Your task to perform on an android device: I have a sizable collection of plant photographs in my gallery, thus in order to organize them, i want to make an album called Plants and put all the photos in it
Image 0: 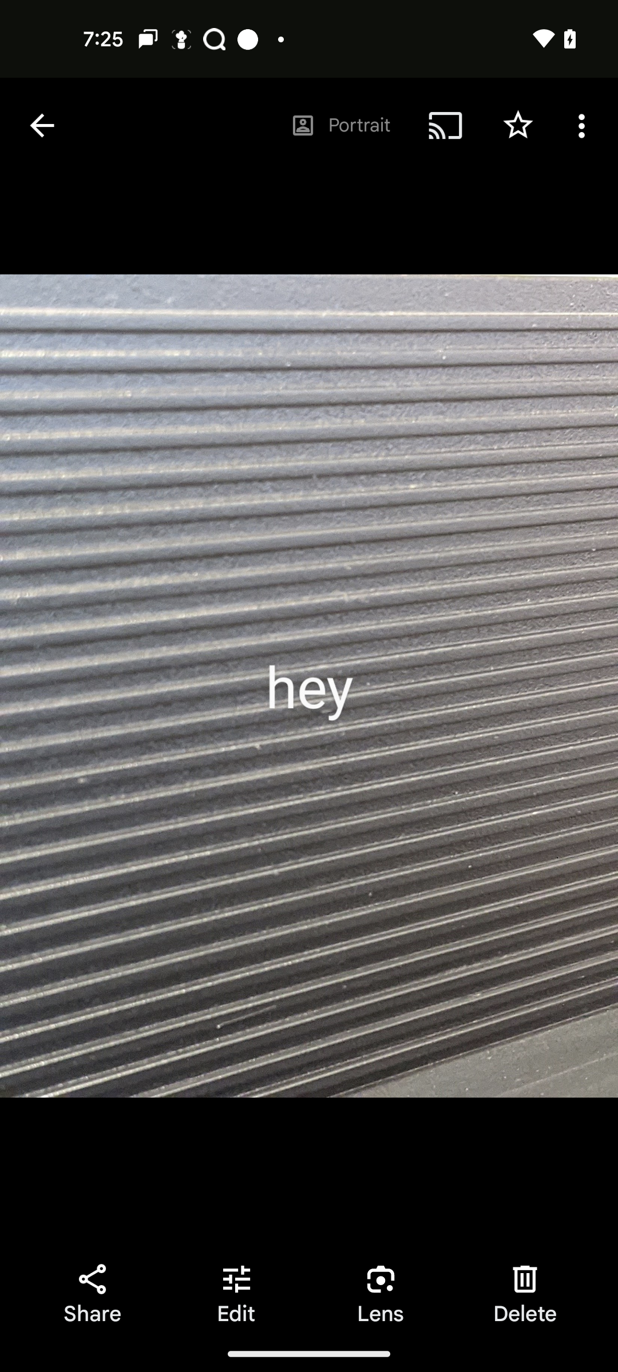
Go back to home page
Step 0: press back button
Image 1: 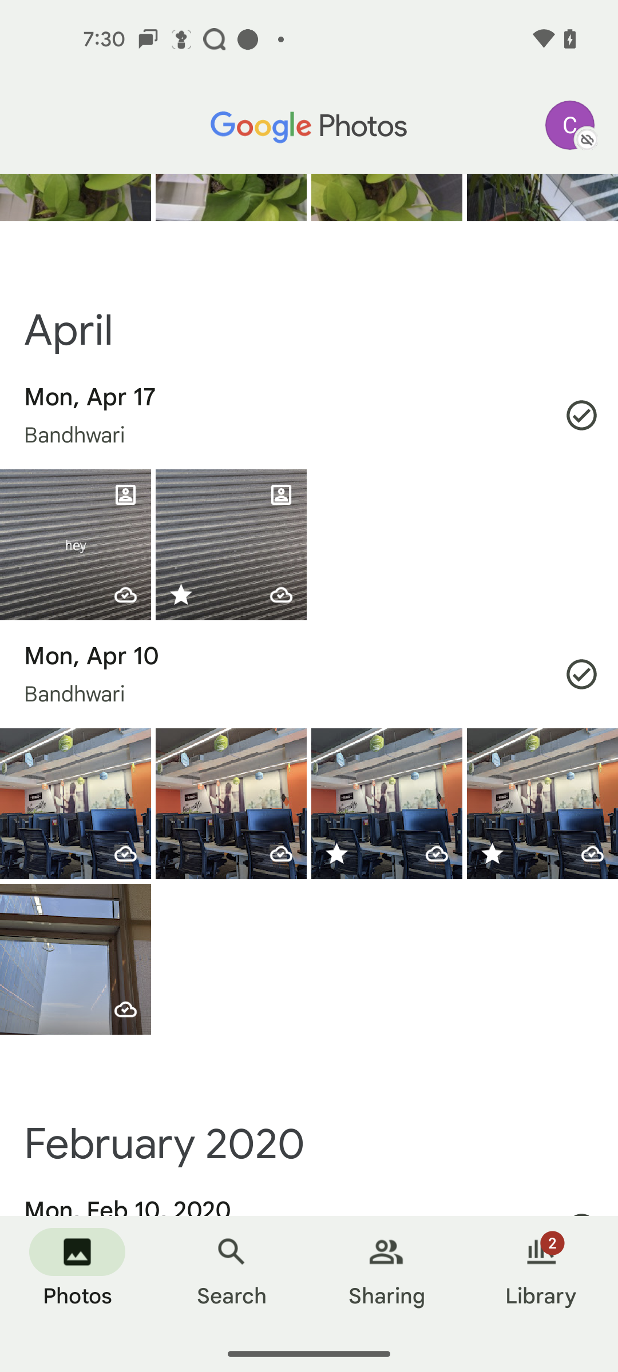
click on the library tab
Step 1: click (541, 1276)
Image 2: 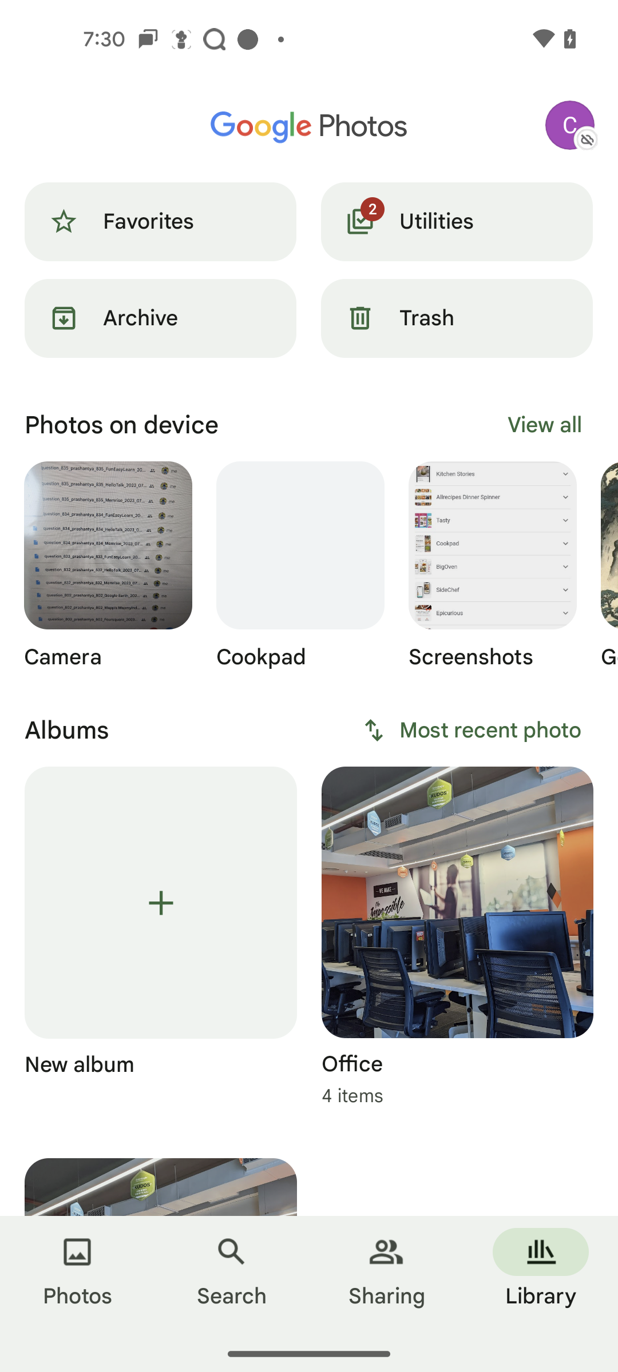
click on the add new album 
Step 2: click (160, 902)
Image 3: 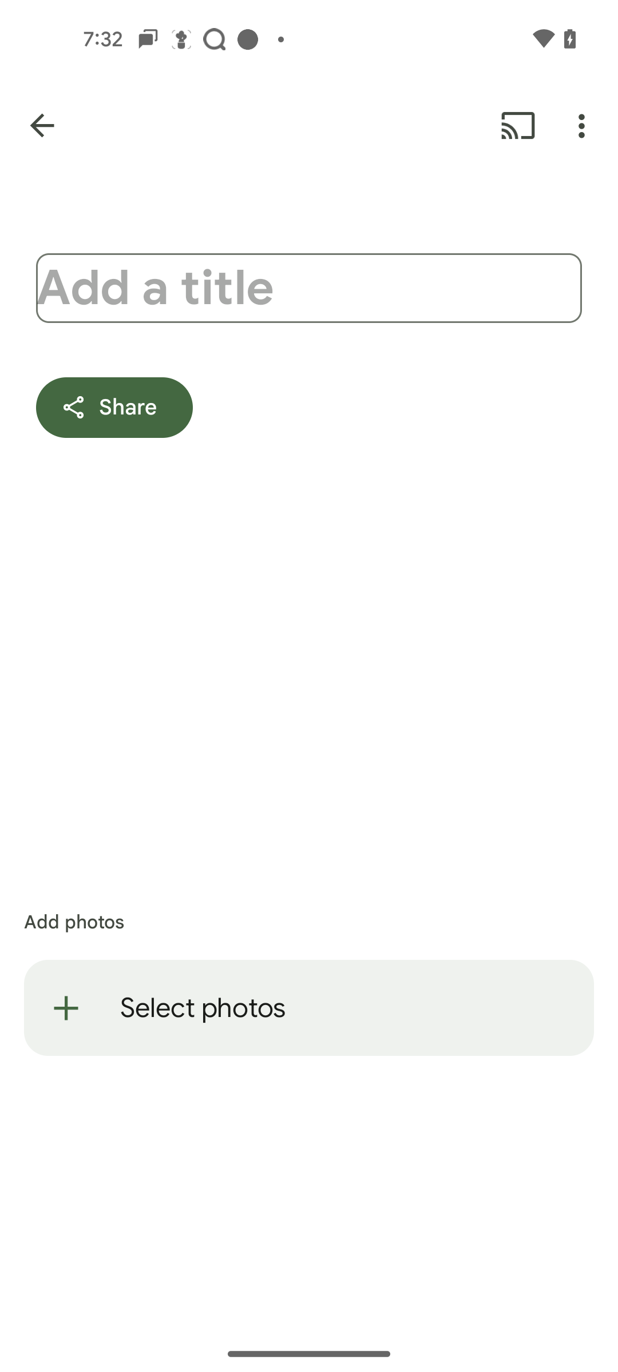
click on the add a title
Step 3: click (308, 288)
Image 4: 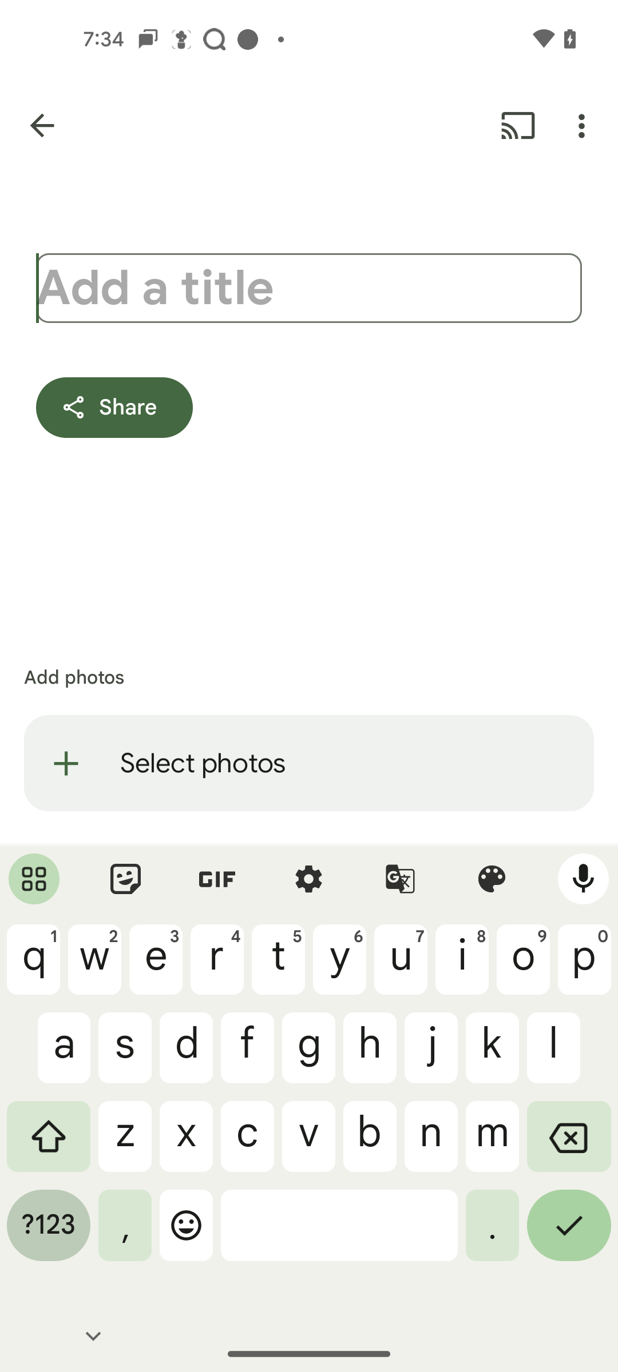
enter title Plant
Step 4: type "Plant"
Image 5: 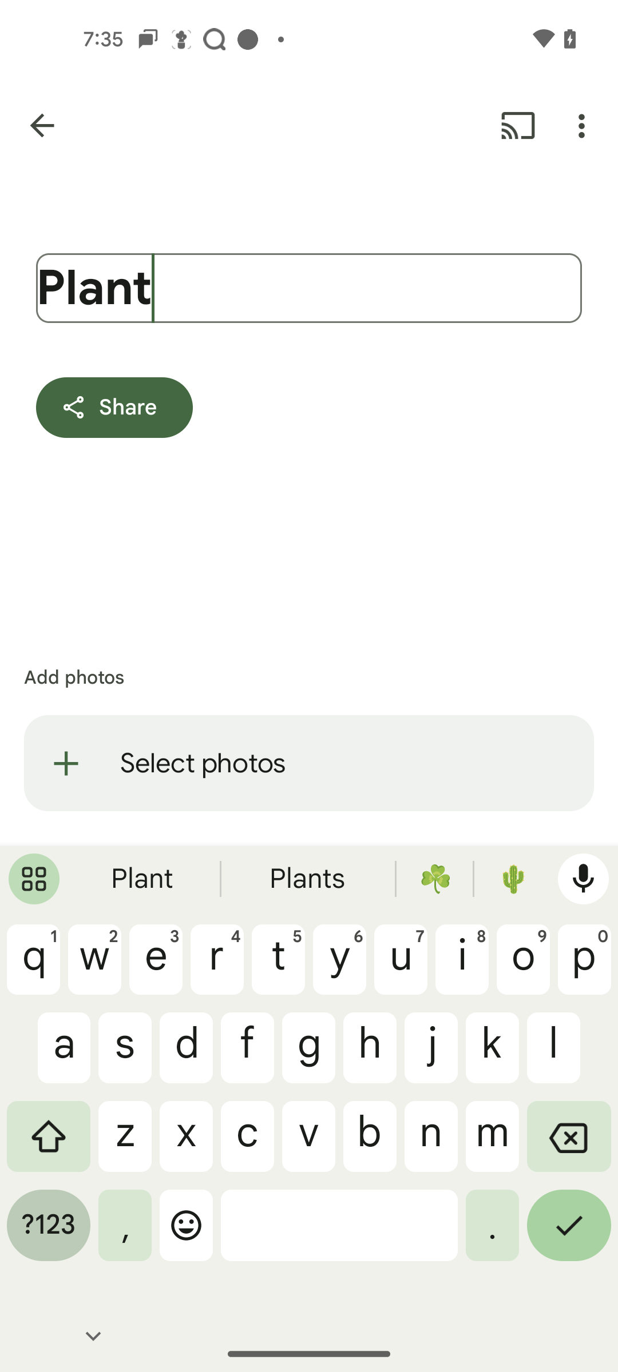
click on the tick button
Step 5: click (569, 1234)
Image 6: 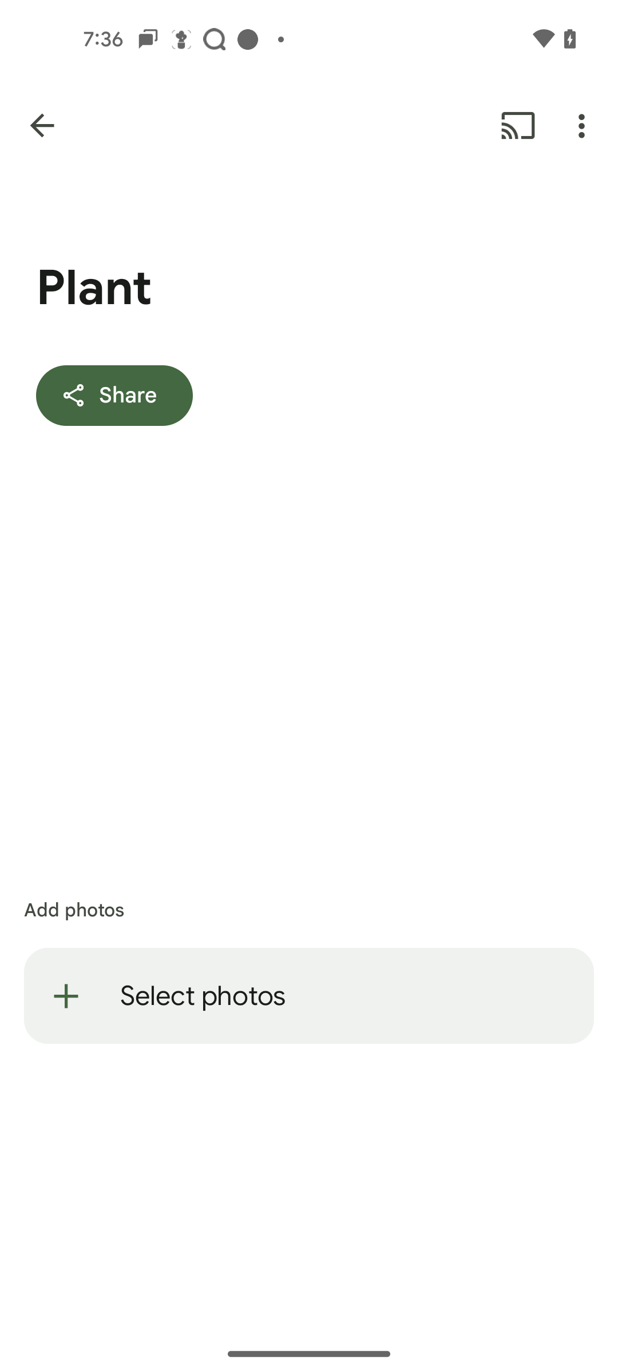
click on the select photos
Step 6: click (348, 995)
Image 7: 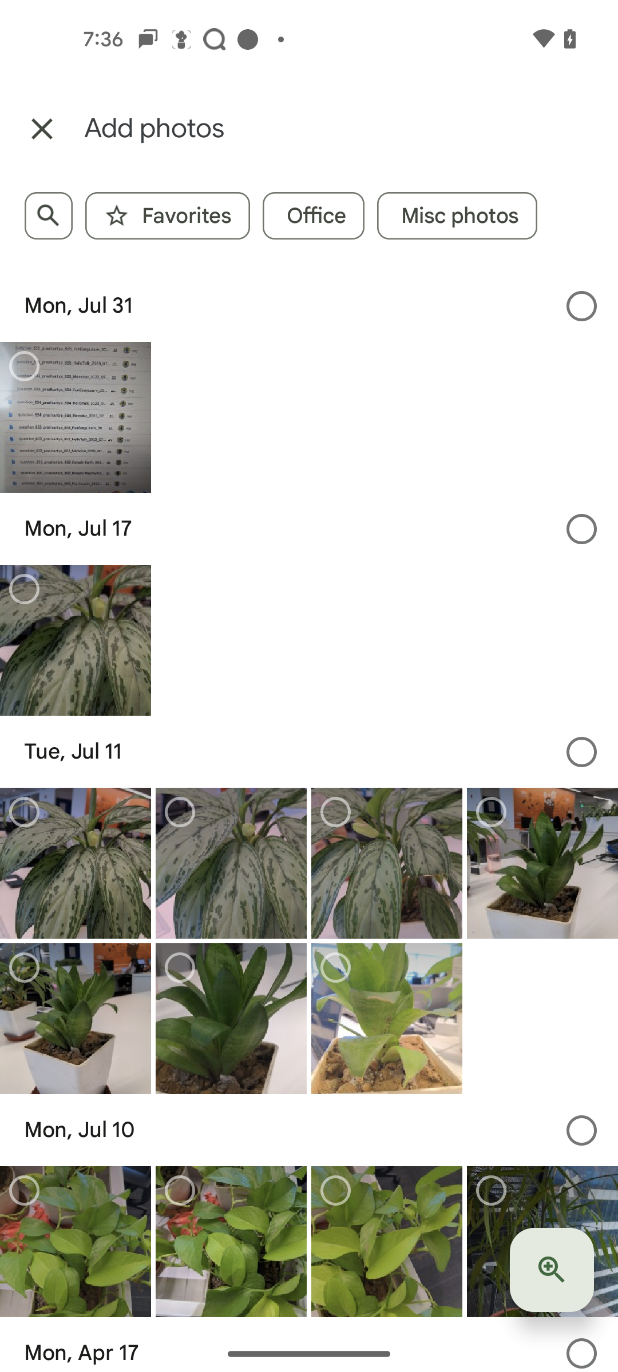
select plants photos
Step 7: click (76, 640)
Image 8: 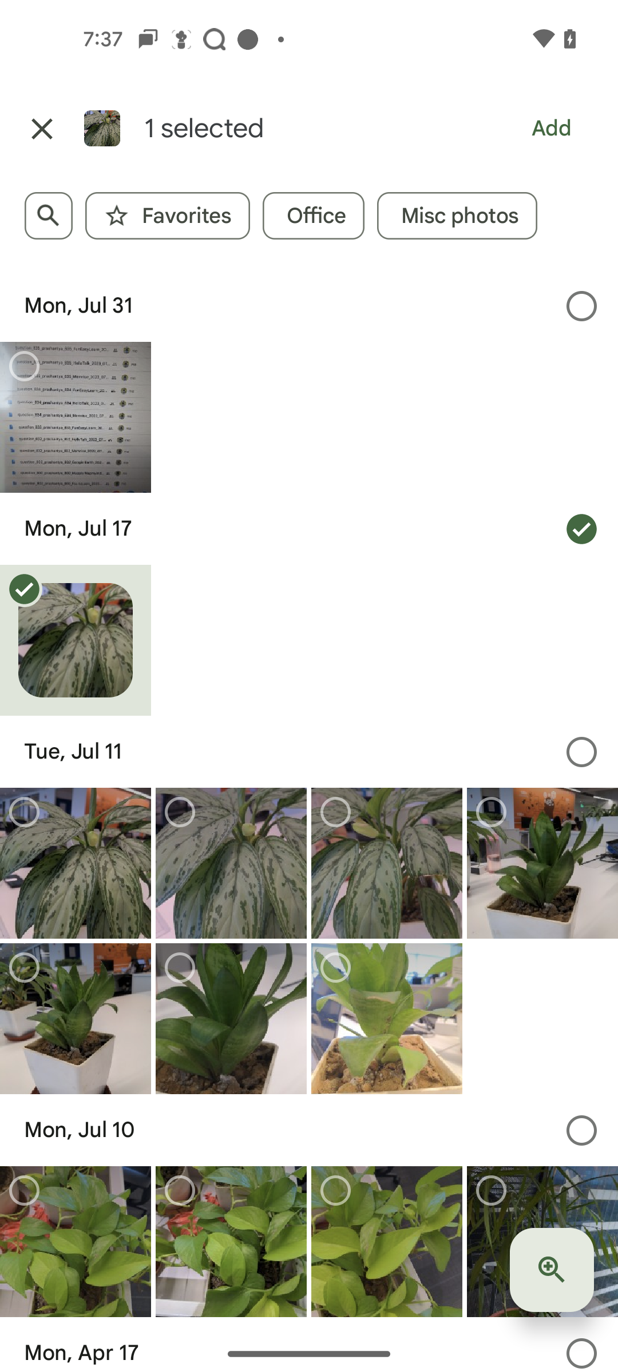
select plants photos
Step 8: click (76, 863)
Image 9: 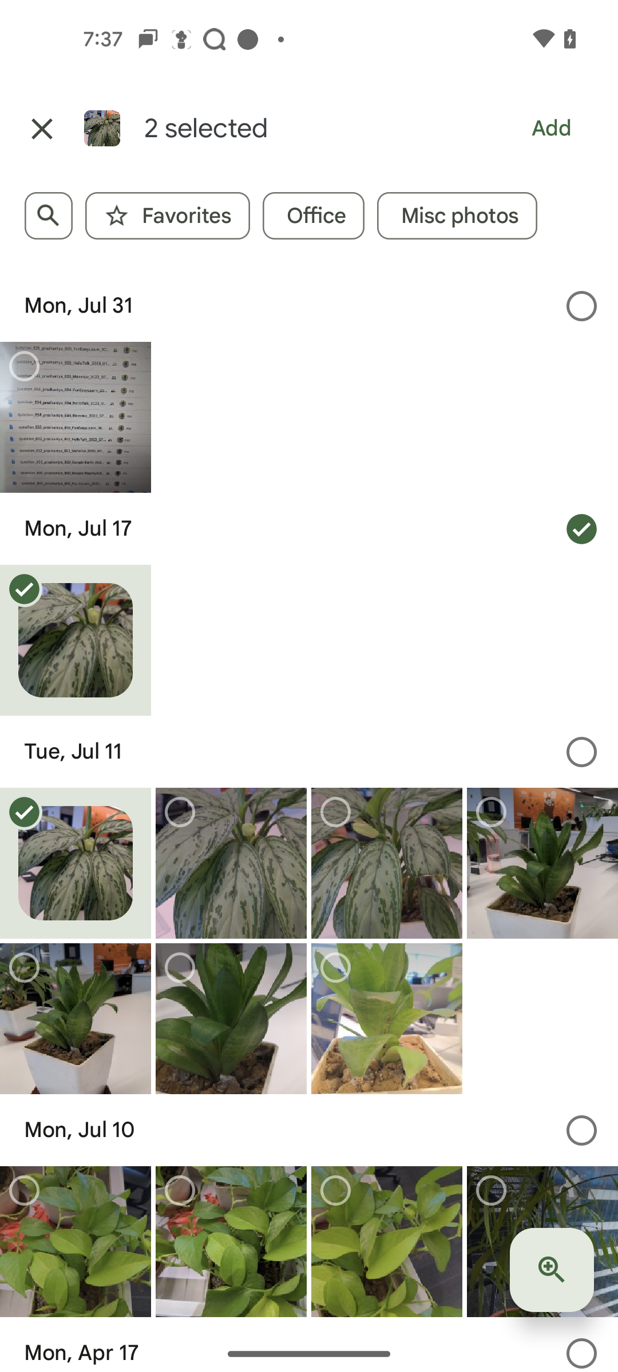
select plants photos
Step 9: click (231, 863)
Image 10: 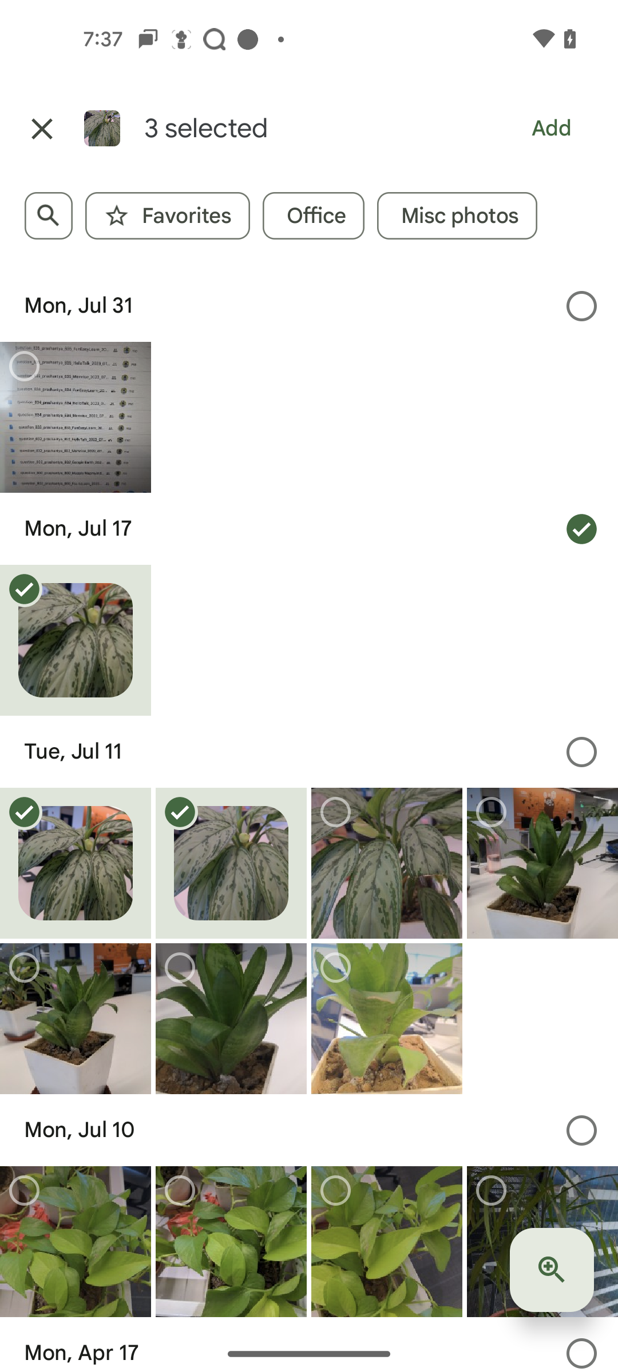
select plants photos
Step 10: click (387, 863)
Image 11: 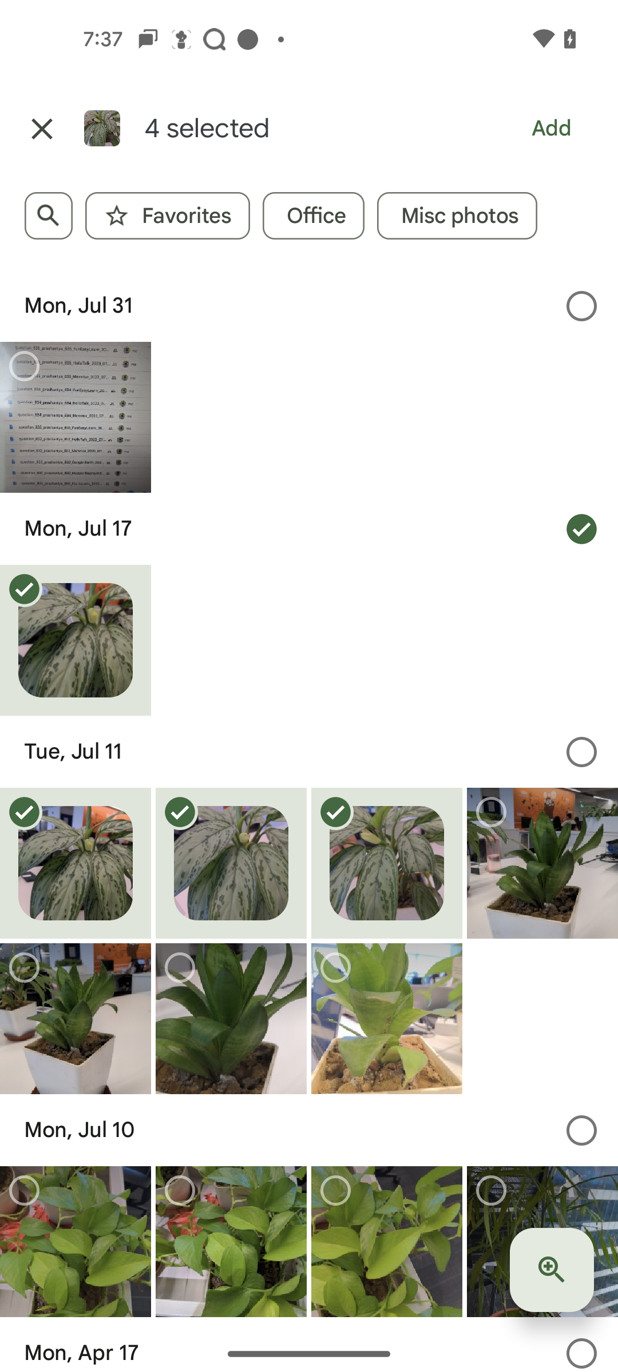
select plants photos
Step 11: click (542, 863)
Image 12: 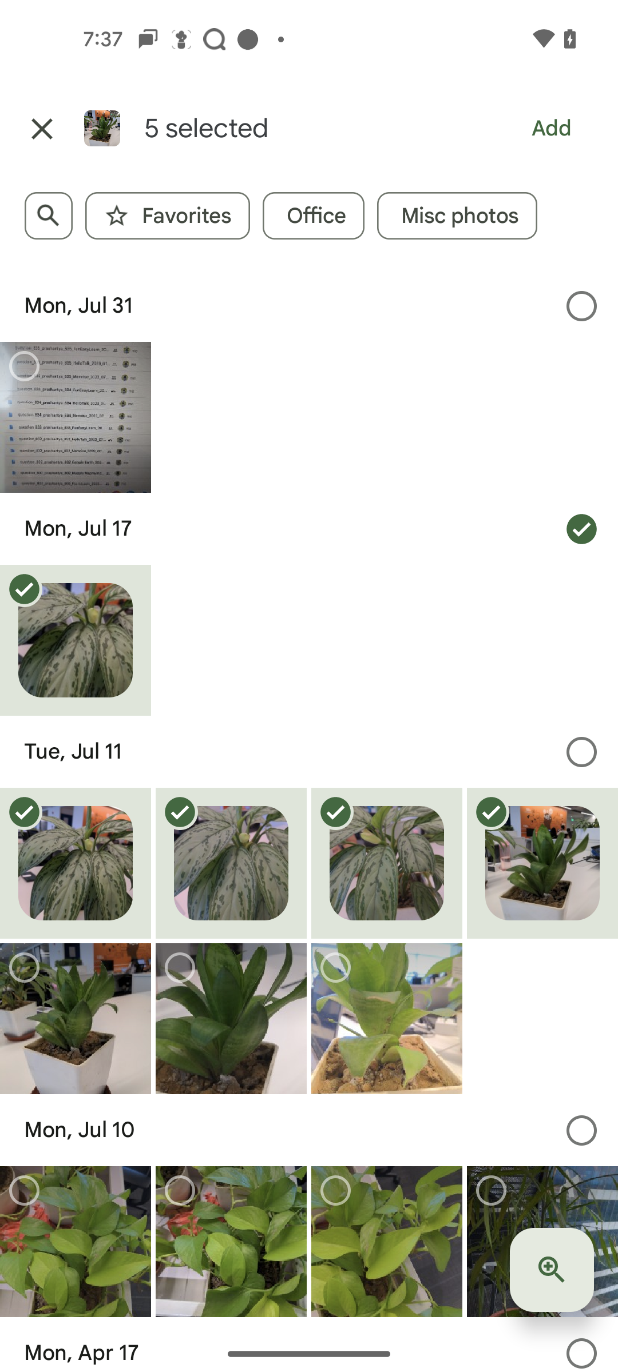
click on the add button
Step 12: click (552, 128)